Your task to perform on an android device: This is my first time using the Memrise program, and I'd like to learn French.
Image 0: 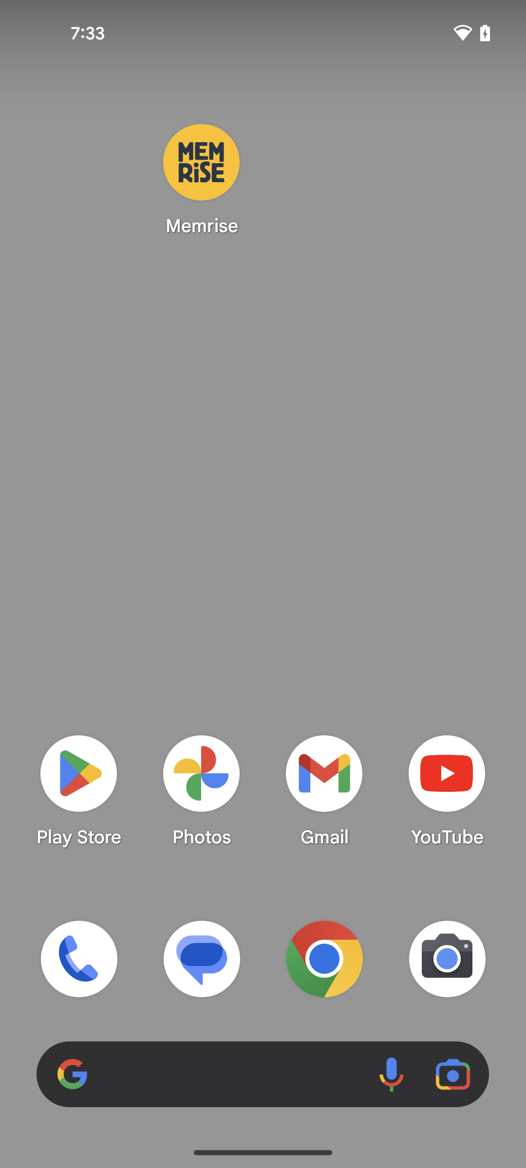
open the Memrise app
Step 0: open app "Memrise"
Image 1: 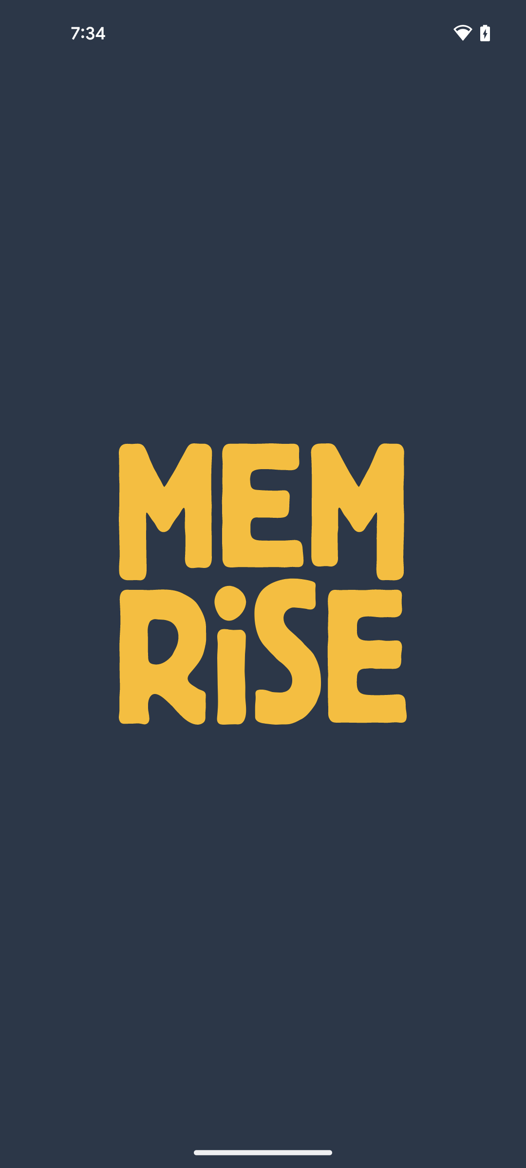
open the Memrise app
Step 1: wait
Image 2: 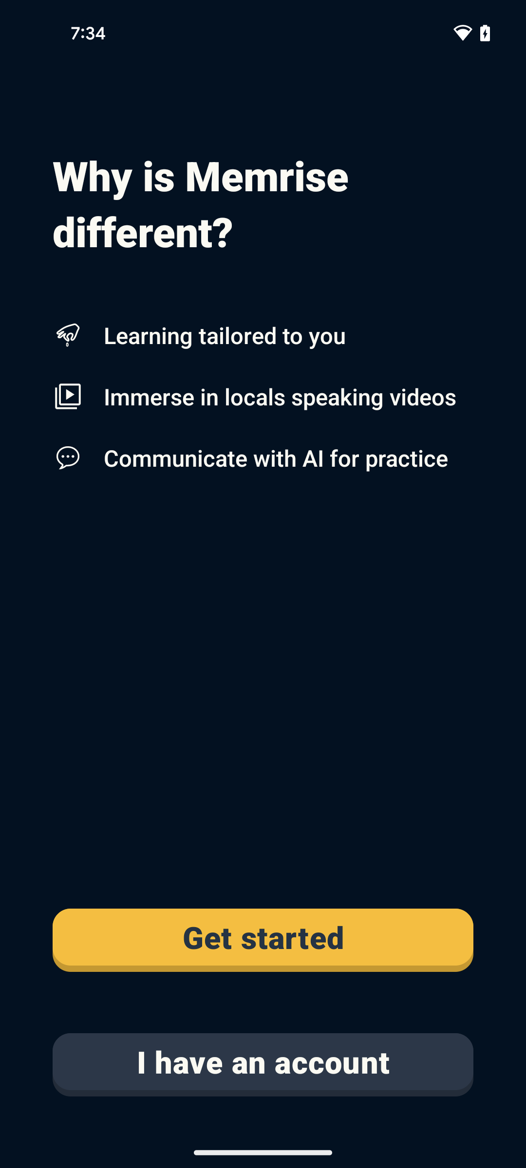
click on the Get Started app
Step 2: click (352, 925)
Image 3: 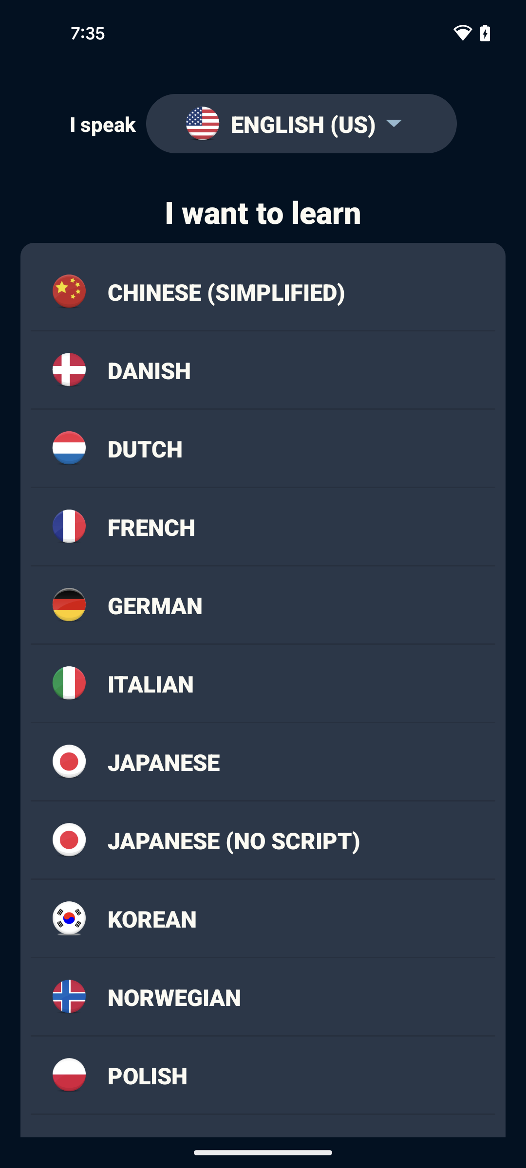
select the French language
Step 3: click (151, 527)
Image 4: 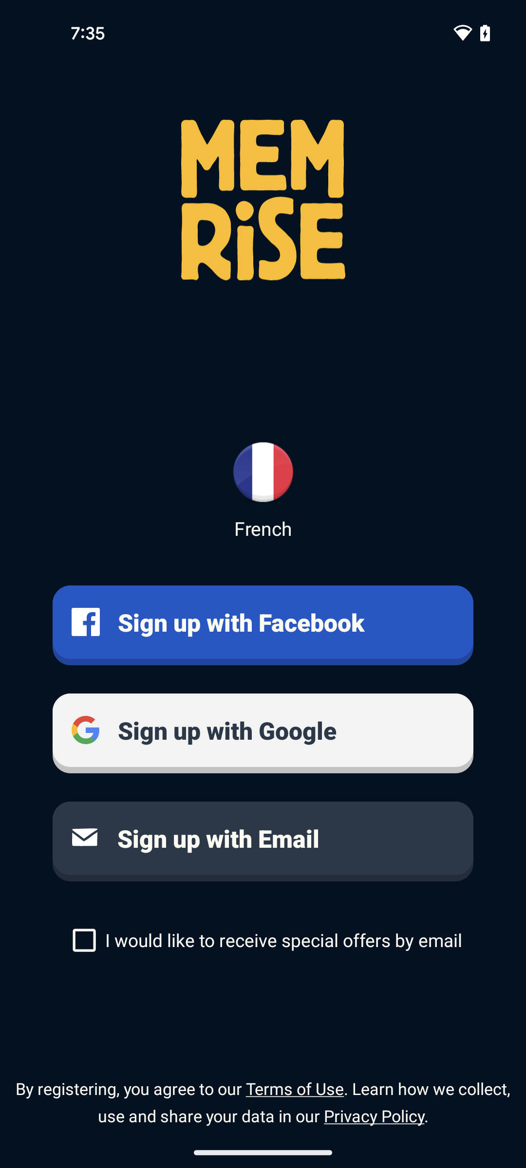
click on the Sign up with google
Step 4: click (263, 733)
Image 5: 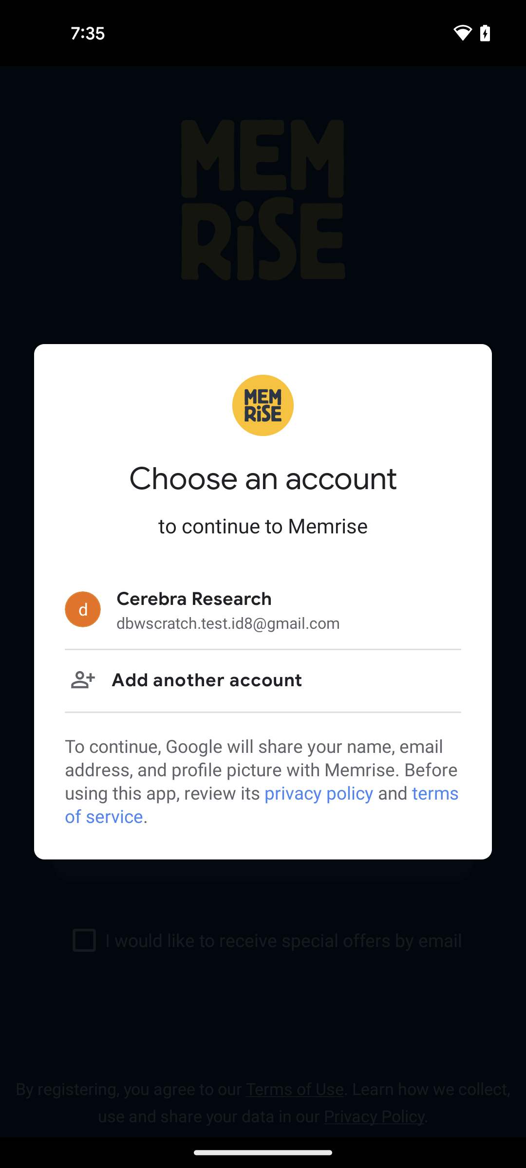
select the goggle id
Step 5: click (194, 599)
Image 6: 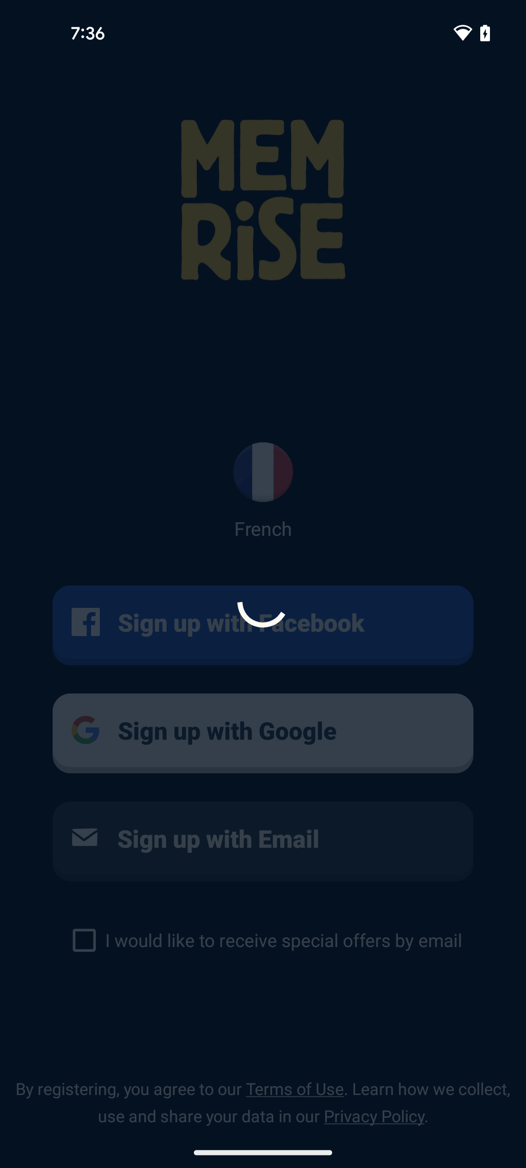
select the goggle id
Step 6: wait